Your task to perform on an android device: Since i need to travel at the earliest i will view the first train scheduled.
Image 0: 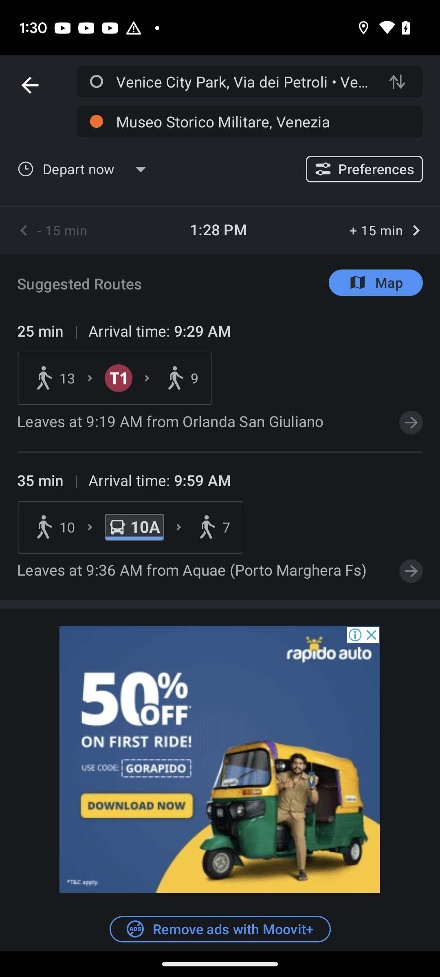
Click on the first search result
Step 0: click (220, 377)